Your task to perform on an android device: Change the theme of book reading in the Google Play Books app from light to dark.
Image 0: 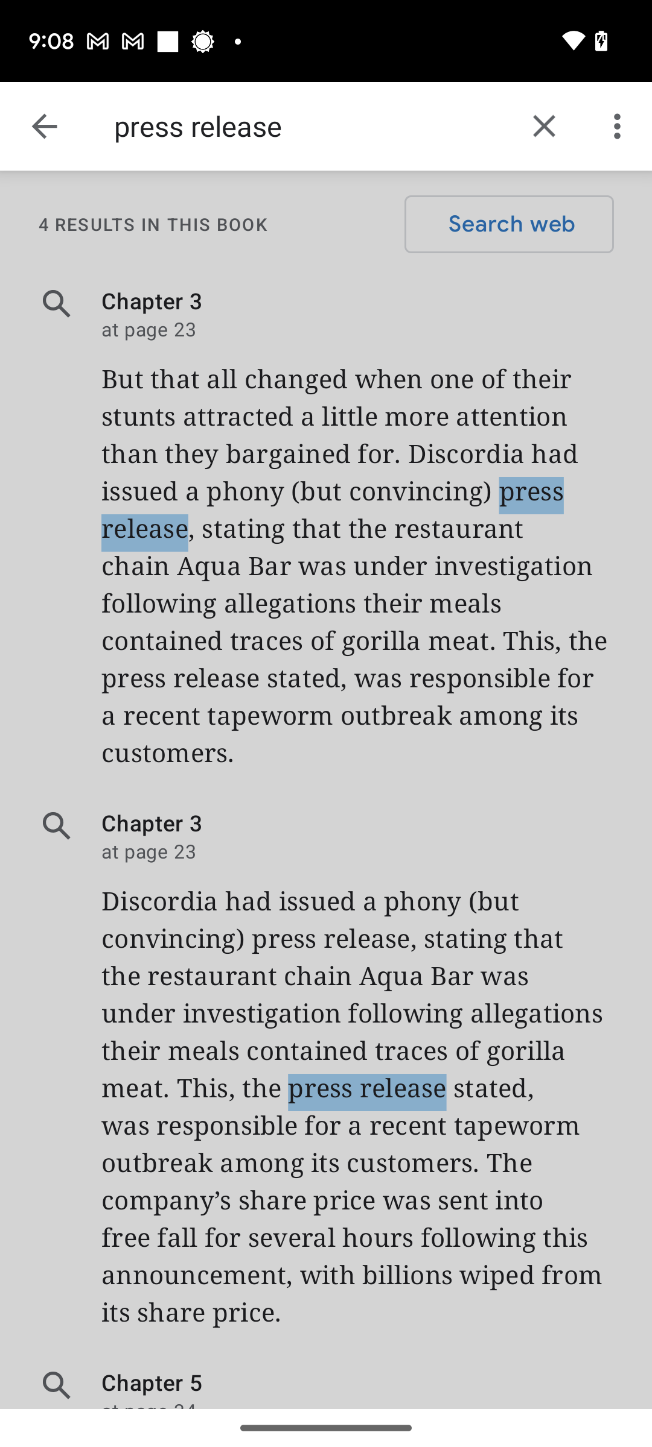
Click on the back arrow at the top-left of the screen.
Step 0: click (44, 126)
Image 1: 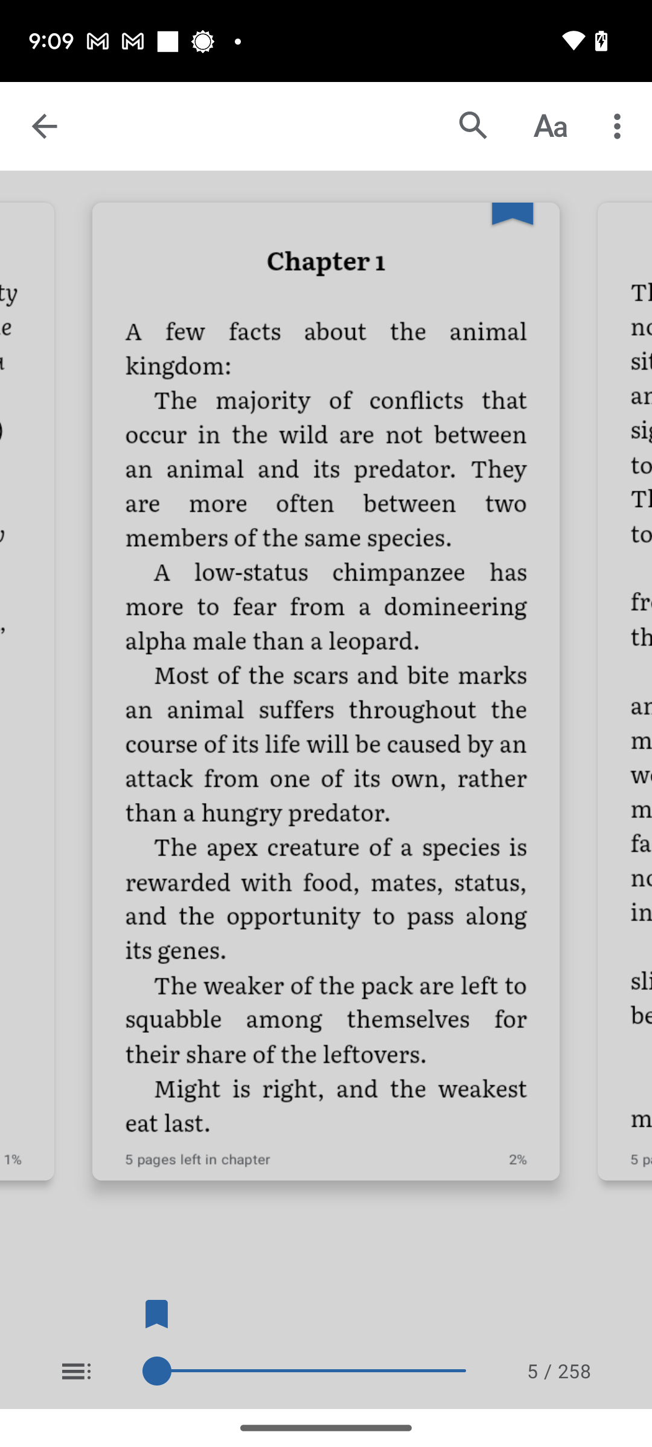
Click on the alphabet icon at the top right of the screen.
Step 1: click (550, 126)
Image 2: 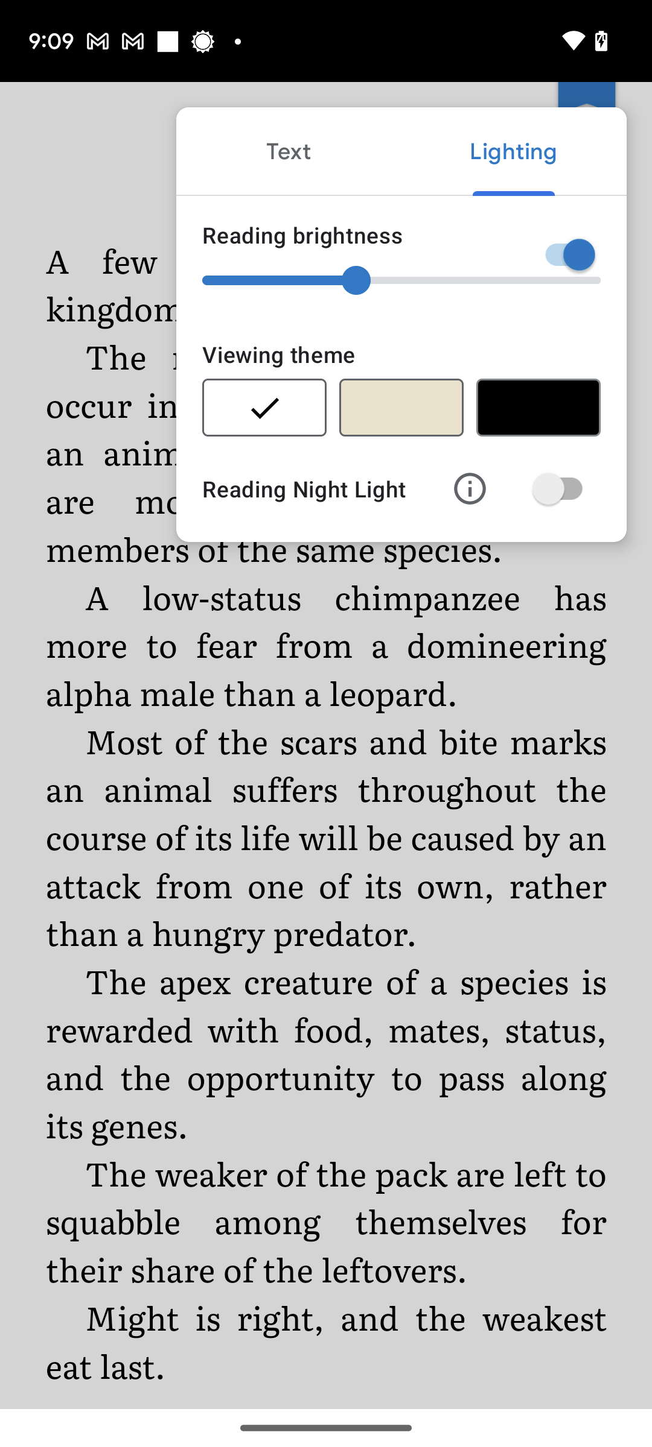
In the Viewing theme select the dark theme.
Step 2: click (538, 407)